Your task to perform on an android device: Move Flipboard 10 For Today email to Archive folder
Image 0: 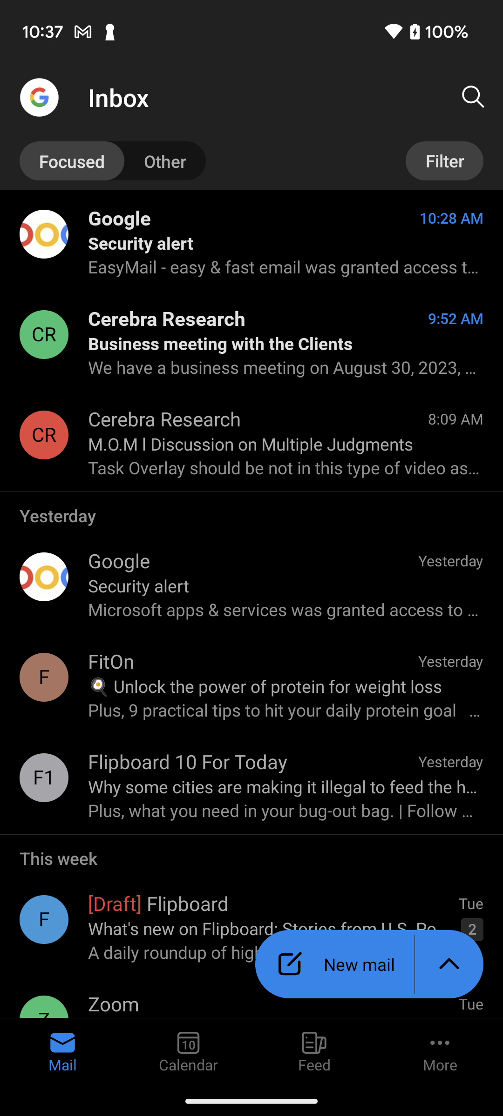
Click on the Flipboard 10 For Today email to view move to folder option
Step 0: click (44, 777)
Image 1: 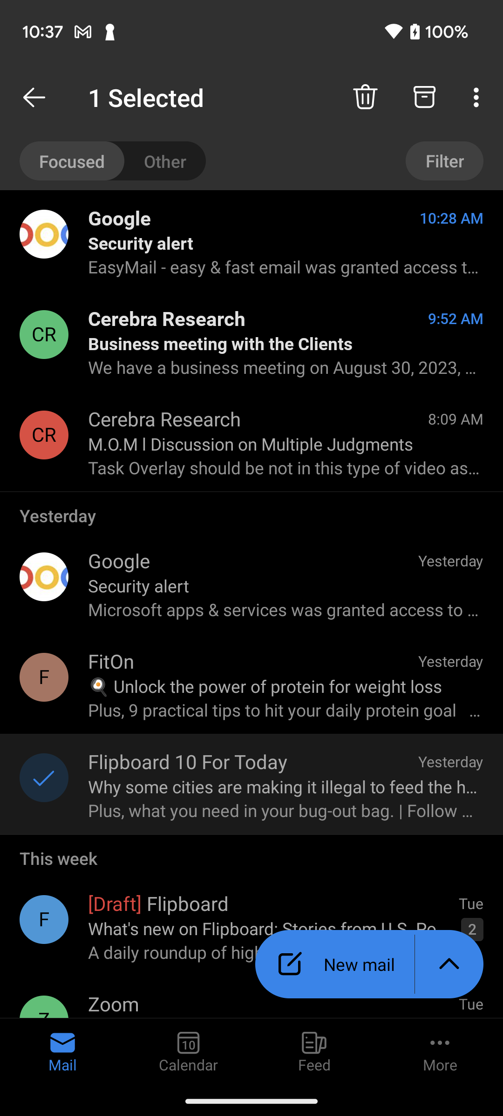
Click on the three dots icon at the top right corner of the screen to view move to folder option
Step 1: click (478, 97)
Image 2: 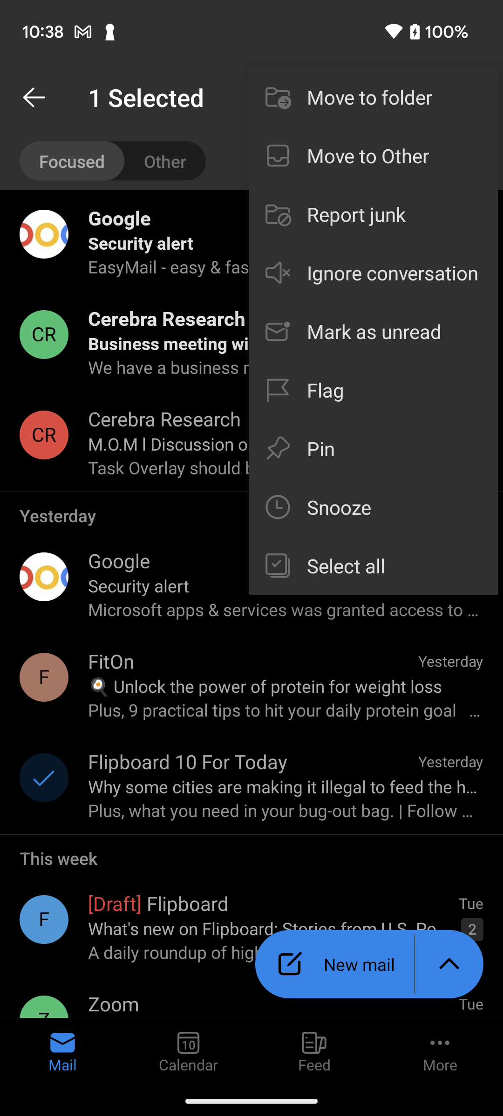
Click on Move to folder option to move this email
Step 2: click (393, 97)
Image 3: 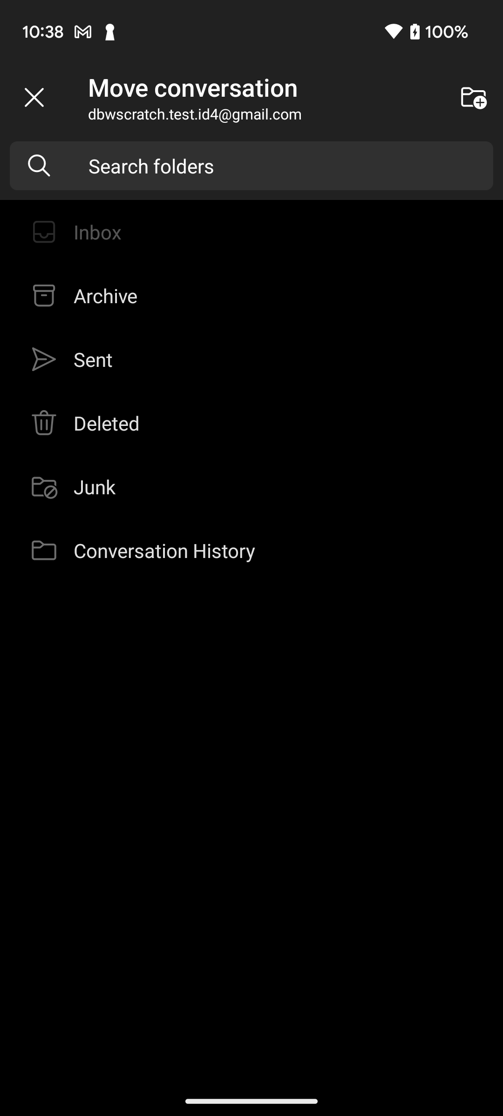
Click on Archive to move this email to the archive folder.
Step 3: click (236, 295)